Your task to perform on an android device: Look for Jordan shoes by applying the the Jordan Brand filter in the Nike app .
Image 0: 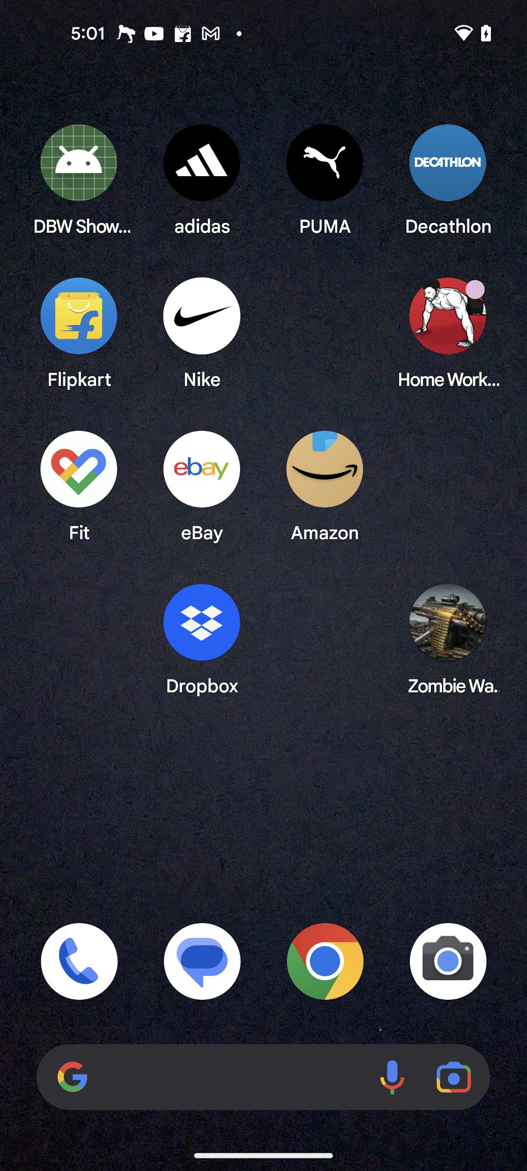
Open the Nike app
Step 0: open app "Nike"
Image 3: 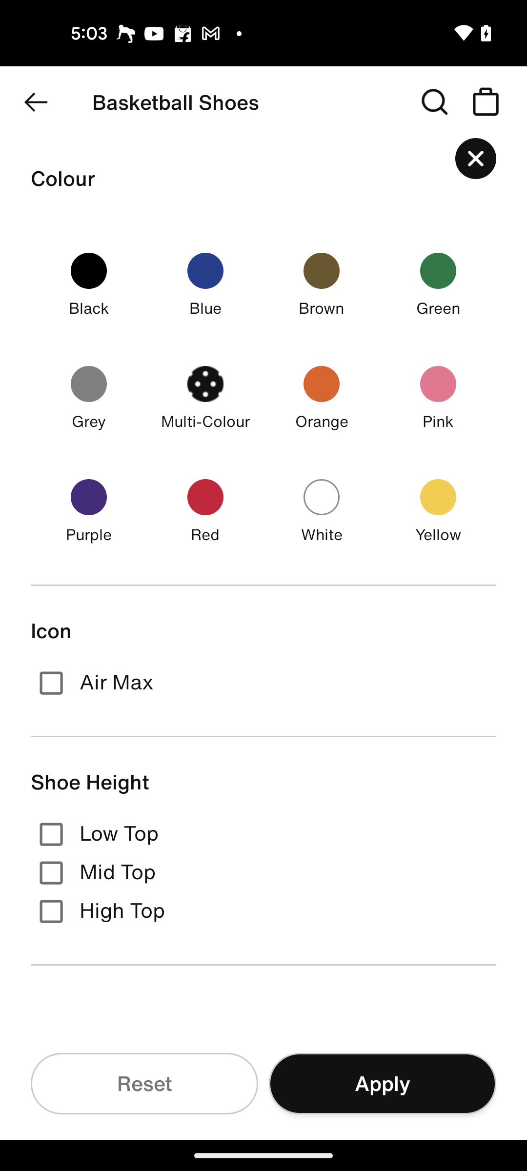
Scroll up for the Brand filter
Step 3: scroll down
Image 4: 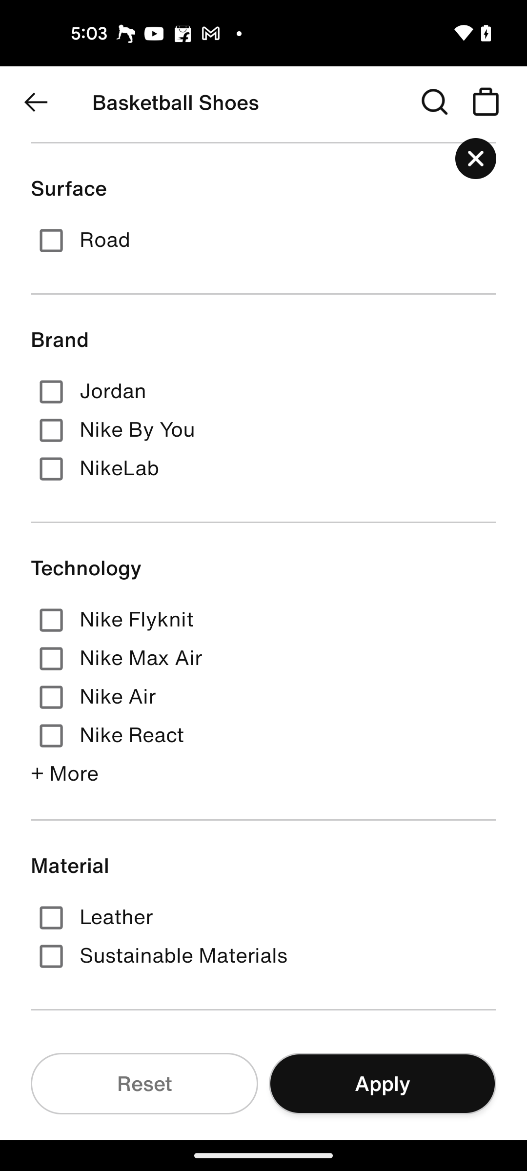
Select the Jordan Brand
Step 4: click (54, 390)
Image 5: 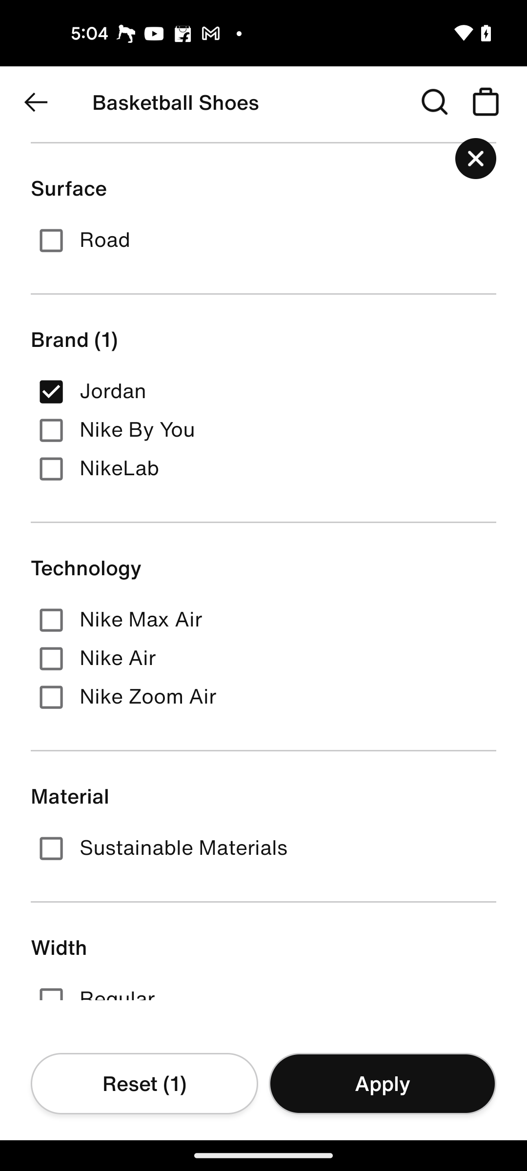
Click on the Apply button at the bottom right corner of the screen
Step 5: click (382, 1083)